Your task to perform on an android device: Search for the Vega straightener in the Amazon app.
Image 0: 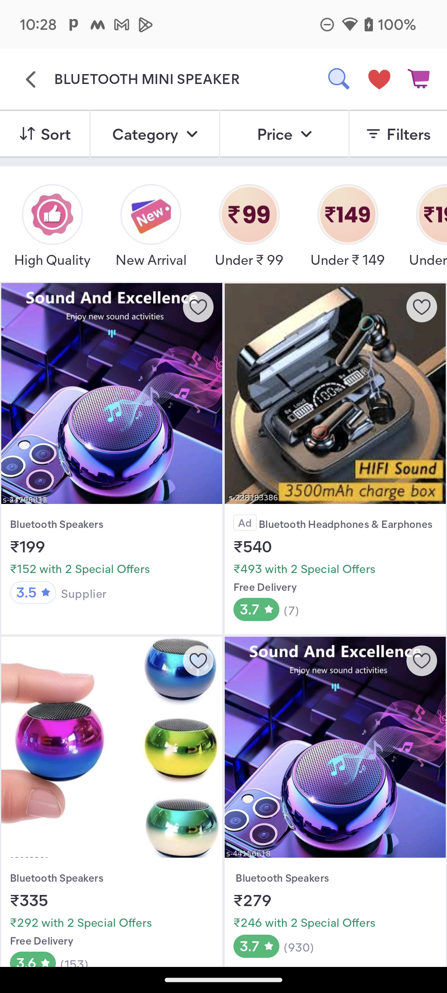
Open the Amazon app
Step 0: open app "Amazon"
Image 1: 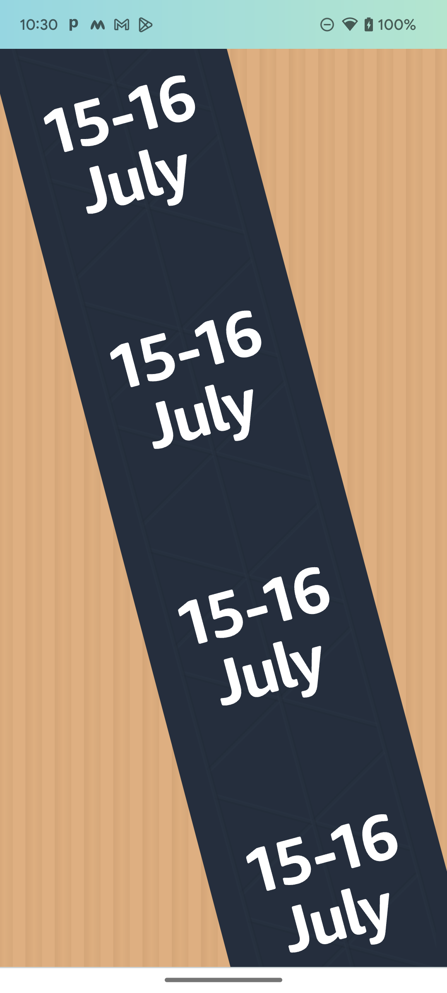
Open the Amazon app
Step 1: wait
Image 2: 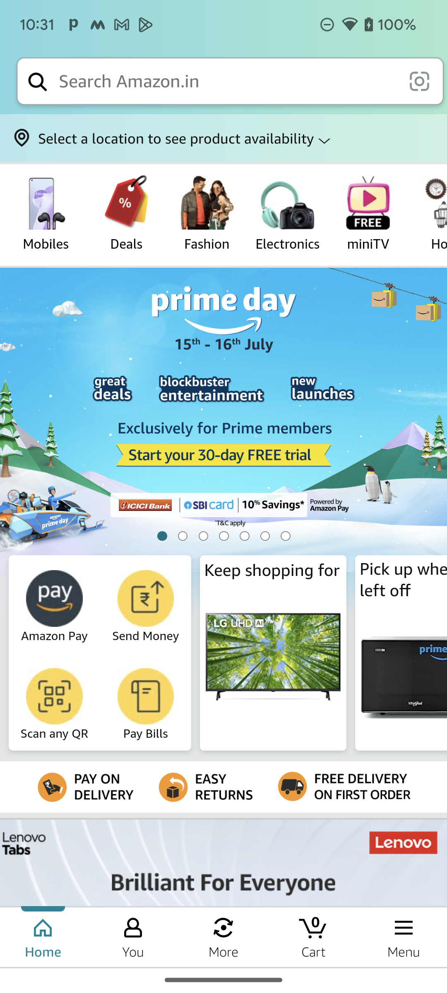
Click on the search bar at the top of the screen
Step 2: click (227, 81)
Image 3: 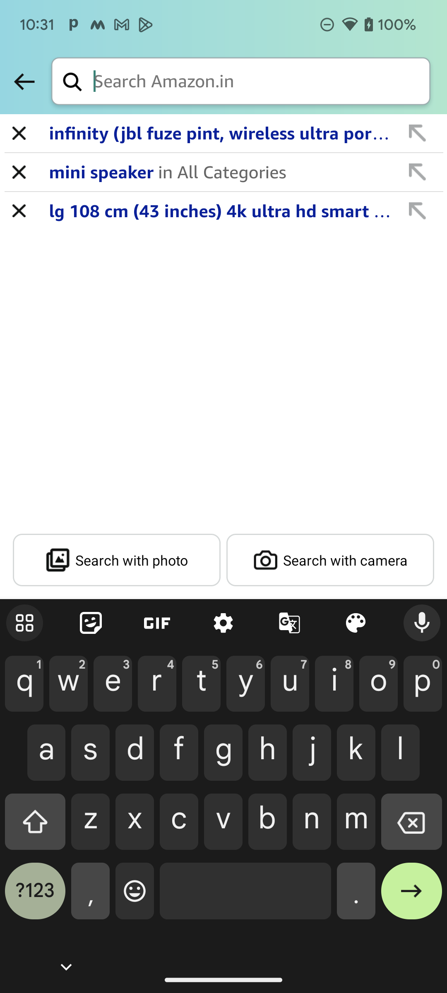
Type " Vega straighteners " in the search bar
Step 3: type " Vega straighteners "
Image 4: 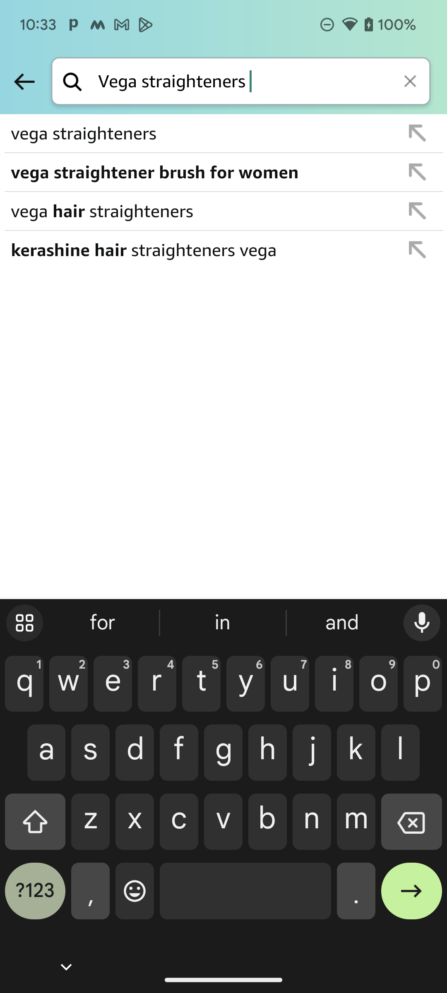
Click on the right arrow key of the keyboard at the bottom right of the screen
Step 4: click (411, 897)
Image 5: 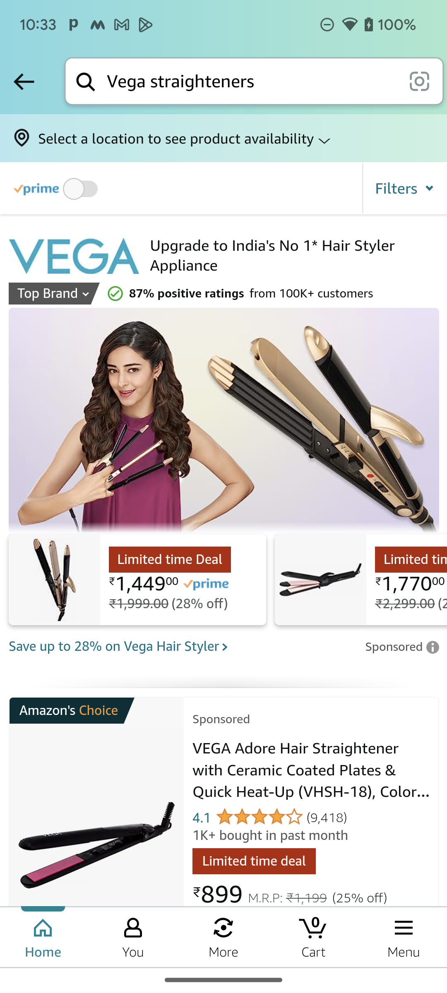
Click on the First Result
Step 5: click (96, 844)